Your task to perform on an android device: Create a document with the text "Mary enjoys cooking" in Microsoft Word.
Image 0: 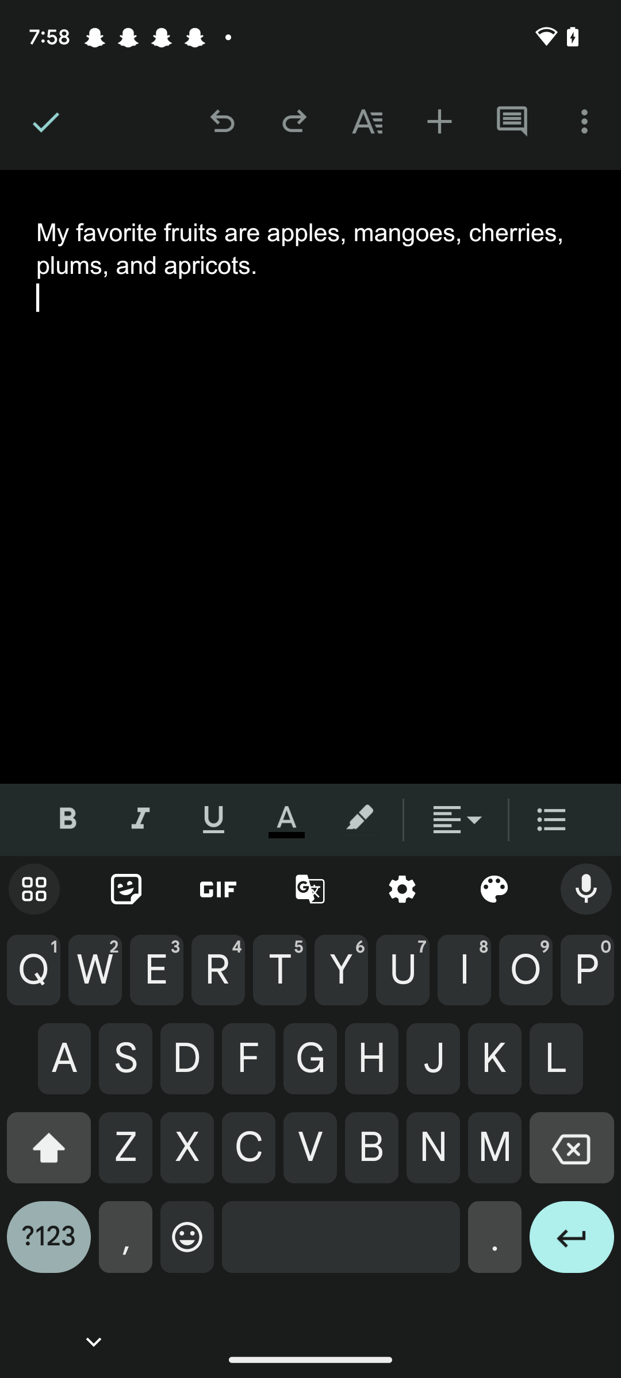
Open the Microsoft Word app
Step 0: open app "Word"
Image 1: 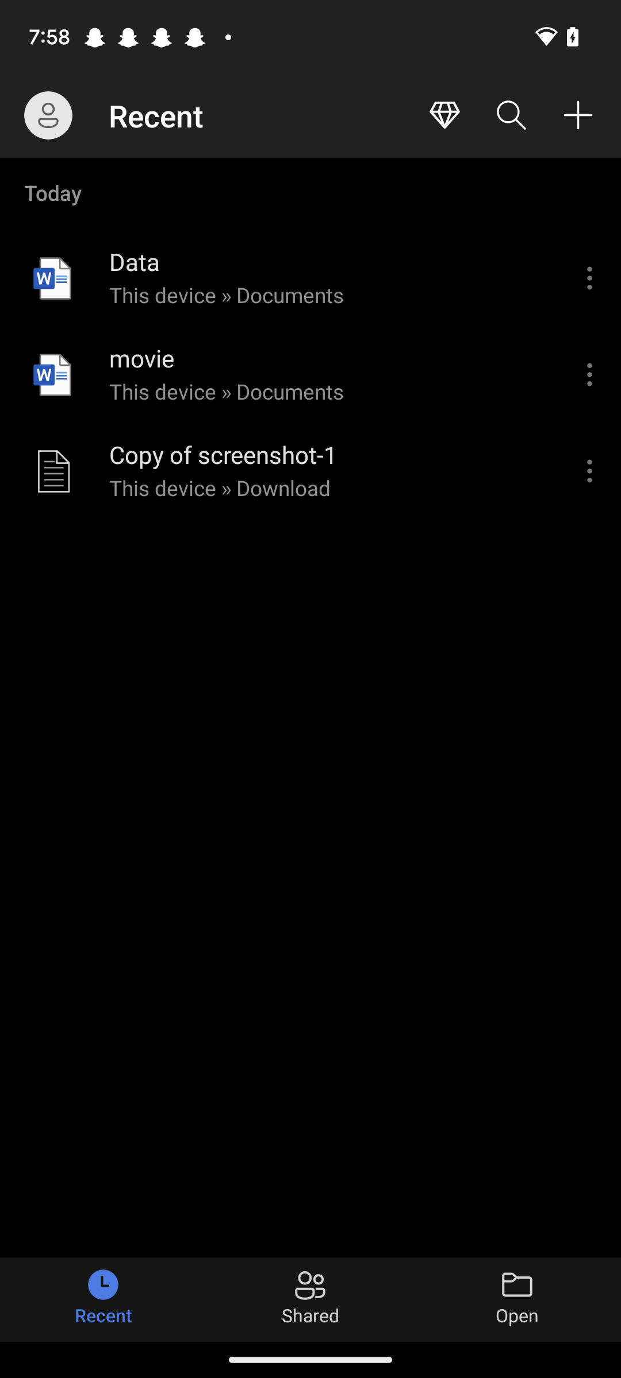
Click on the + icon at the top right corner of the screen
Step 1: click (578, 115)
Image 2: 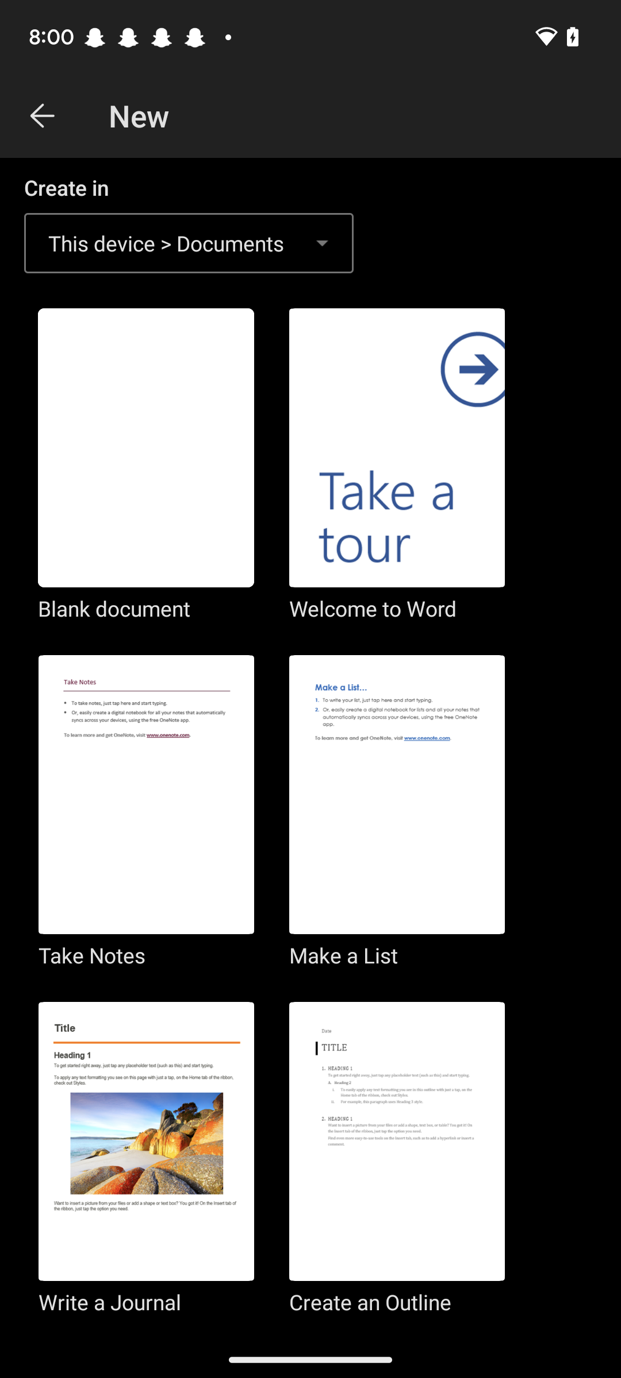
Click on the blank document 
Step 2: click (146, 466)
Image 3: 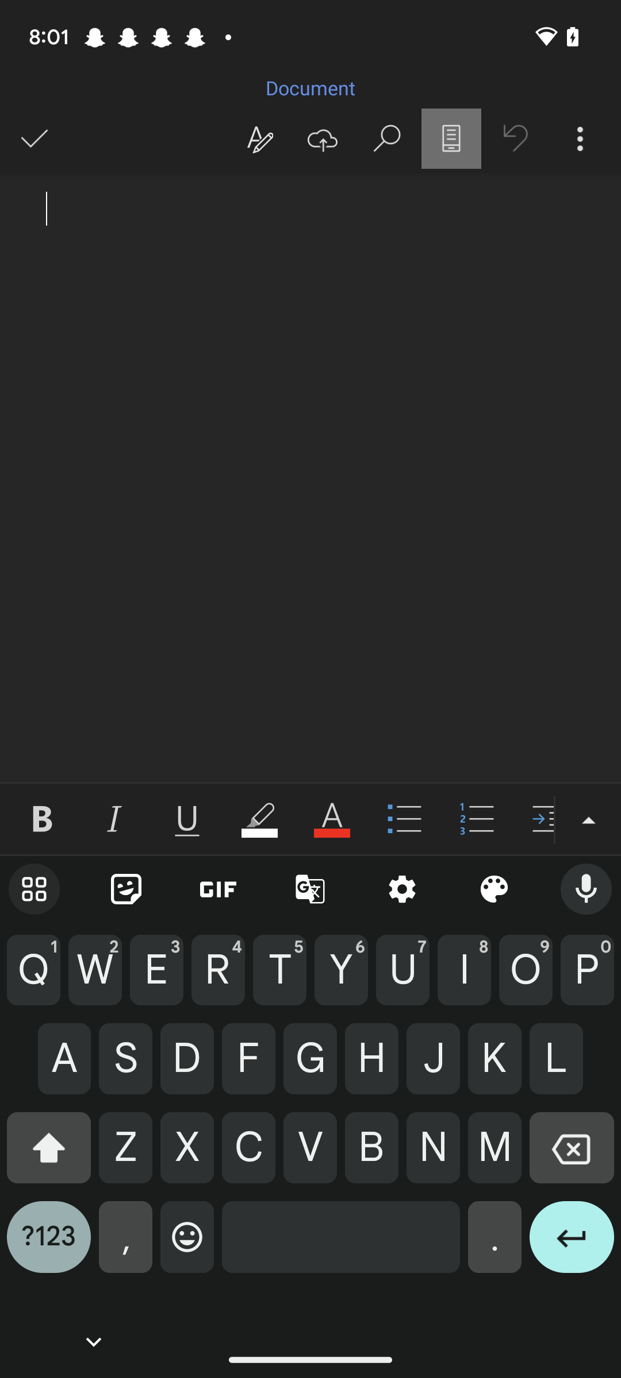
Enter the text "Mary enjoys cooking"
Step 3: type "Mary enjoys cooking"